Your task to perform on an android device: Shop for shoes with the NMD filter in the Adidas app.
Image 0: 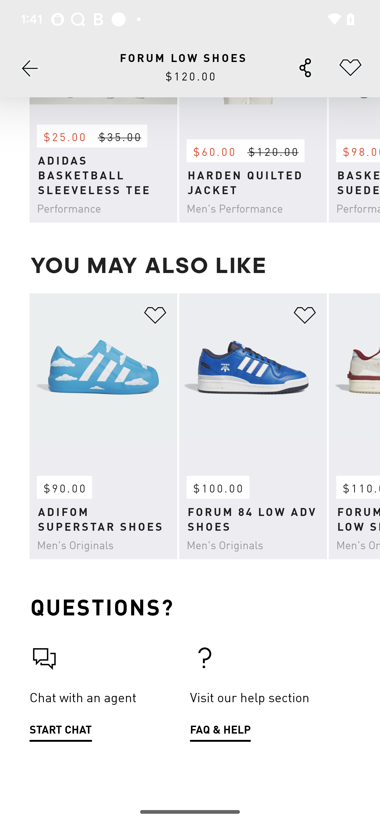
go back to the previous page
Step 0: press back button
Image 1: 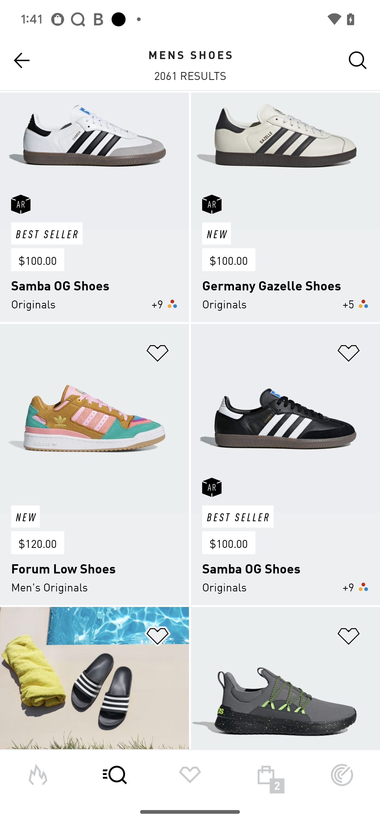
go back to the previous page
Step 1: wait
Image 3: 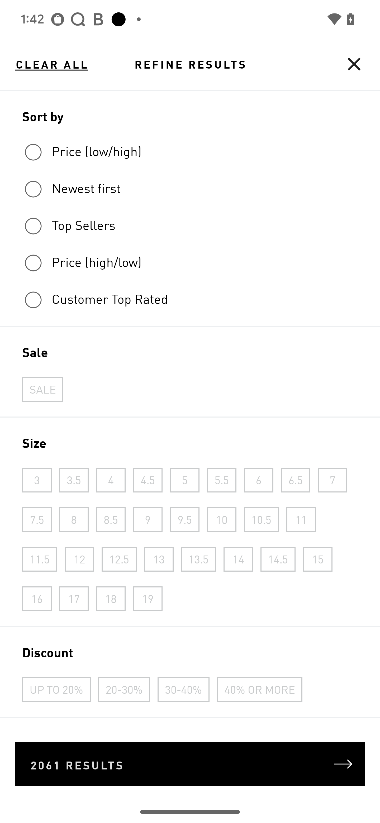
Swipe up on the screen
Step 3: scroll down
Image 4: 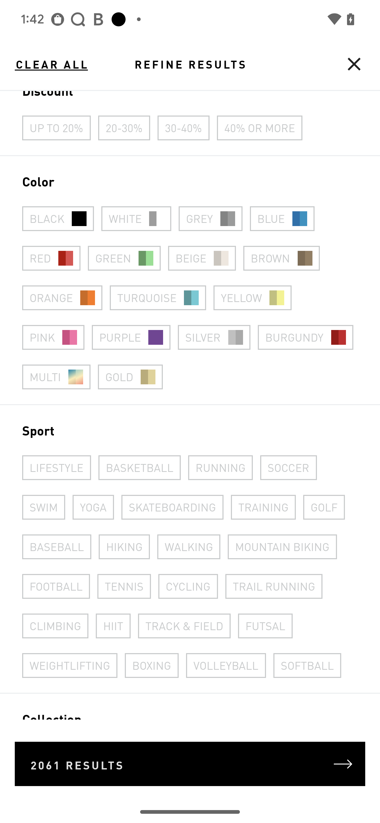
Swipe up on the screen
Step 4: scroll down
Image 5: 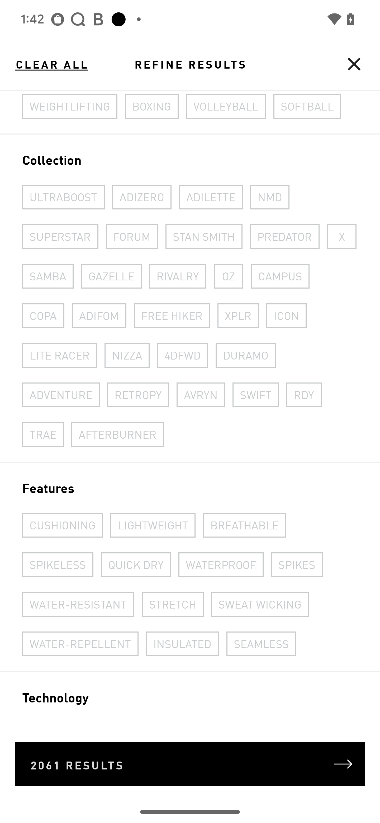
Click on the NMD filter
Step 5: click (270, 196)
Image 6: 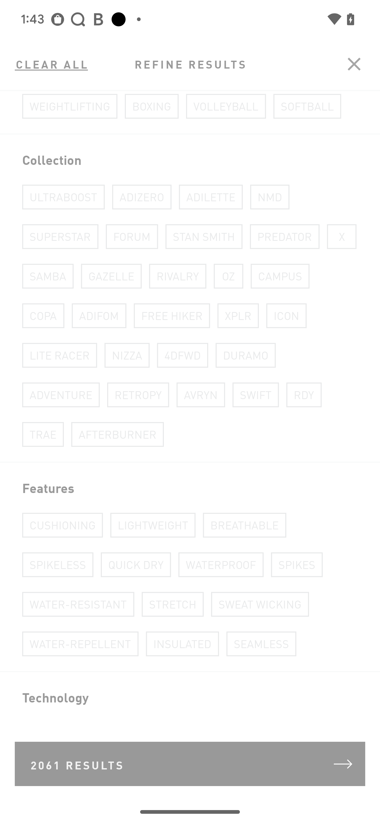
Click on the NMD filter
Step 6: wait
Image 7: 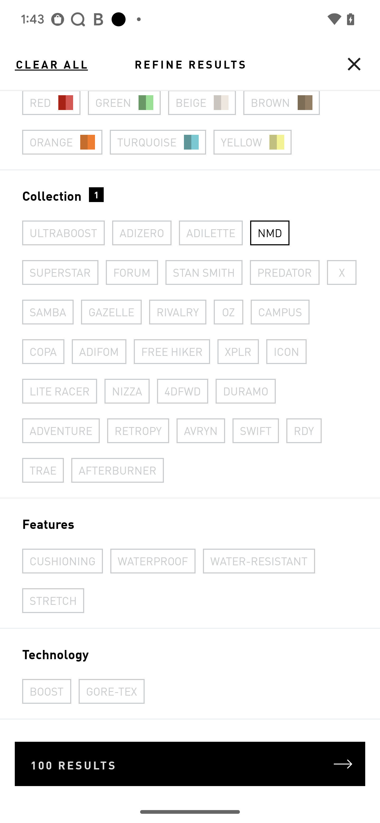
Click on the results 
Step 7: click (129, 763)